Your task to perform on an android device: I want to export my contacts to phones storage so that I can share them in future.
Image 0: 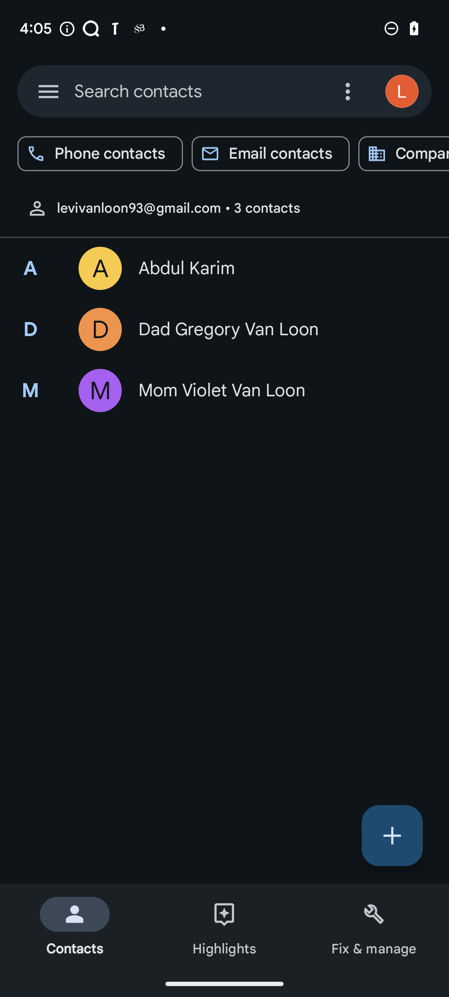
Click on the fix & manage button on the bottom right side of the screen.
Step 0: click (374, 927)
Image 1: 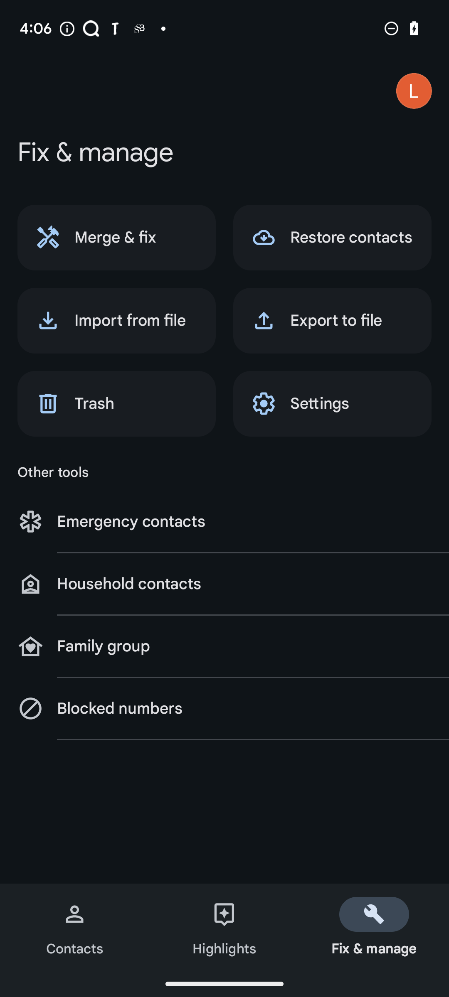
Click on export to file option.
Step 1: click (332, 320)
Image 2: 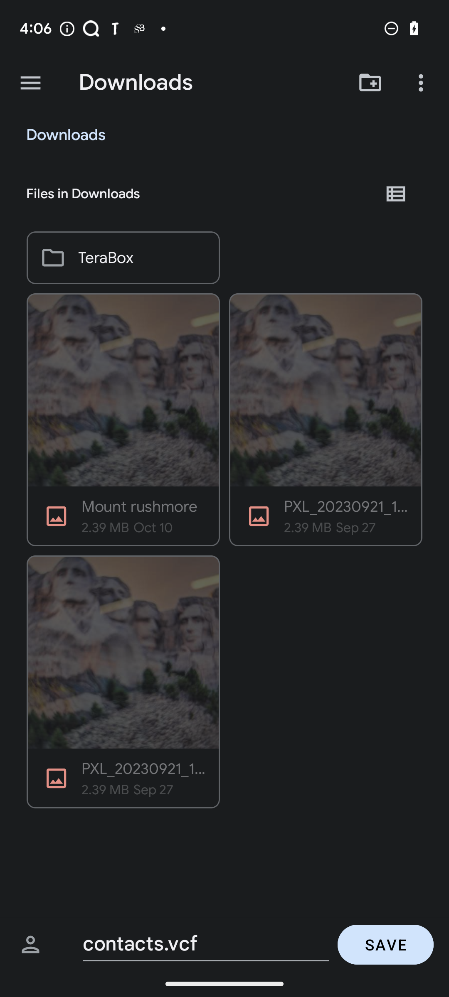
Click on the save button on the bottom of the screen.
Step 2: click (385, 944)